Your task to perform on an android device: I'm going to meet my son in Berlin for important work with my wife and I decided to go there by flight, so search for the one way flight from Stuttgart to Berlin airport on January 1,2024 in the ixigo app.
Image 0: 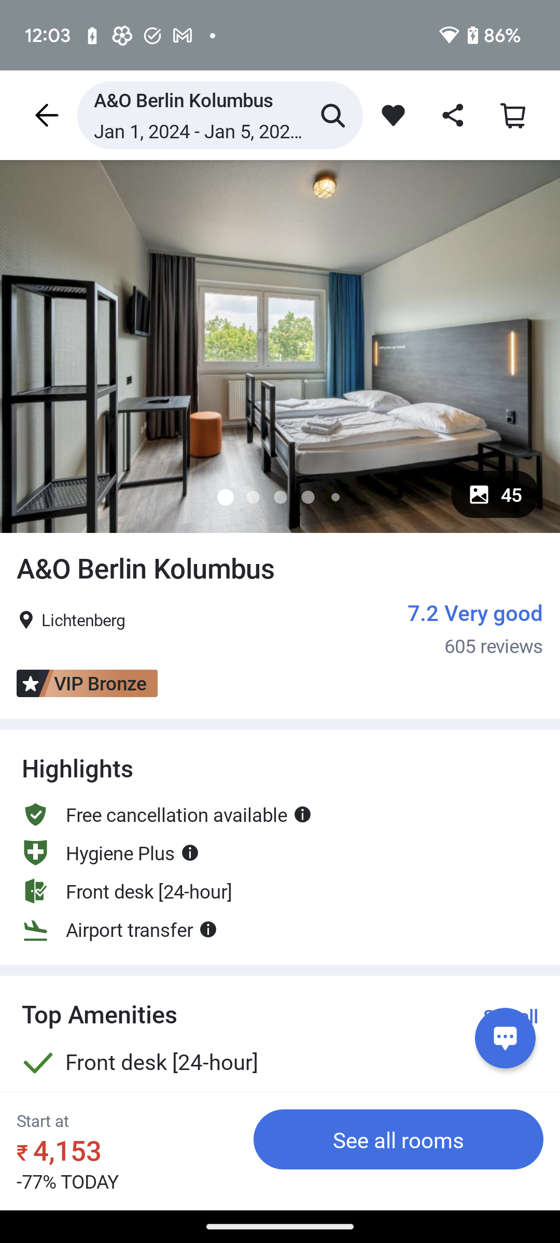
Open the ixigo app
Step 0: open app "ixigo"
Image 1: 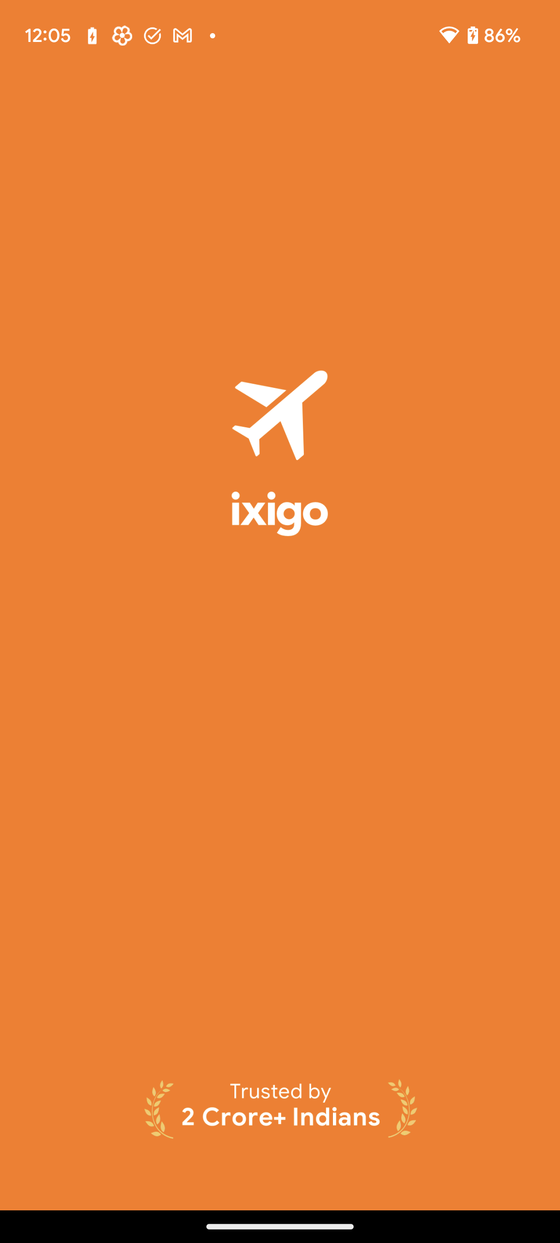
Open the ixigo app
Step 1: wait
Image 2: 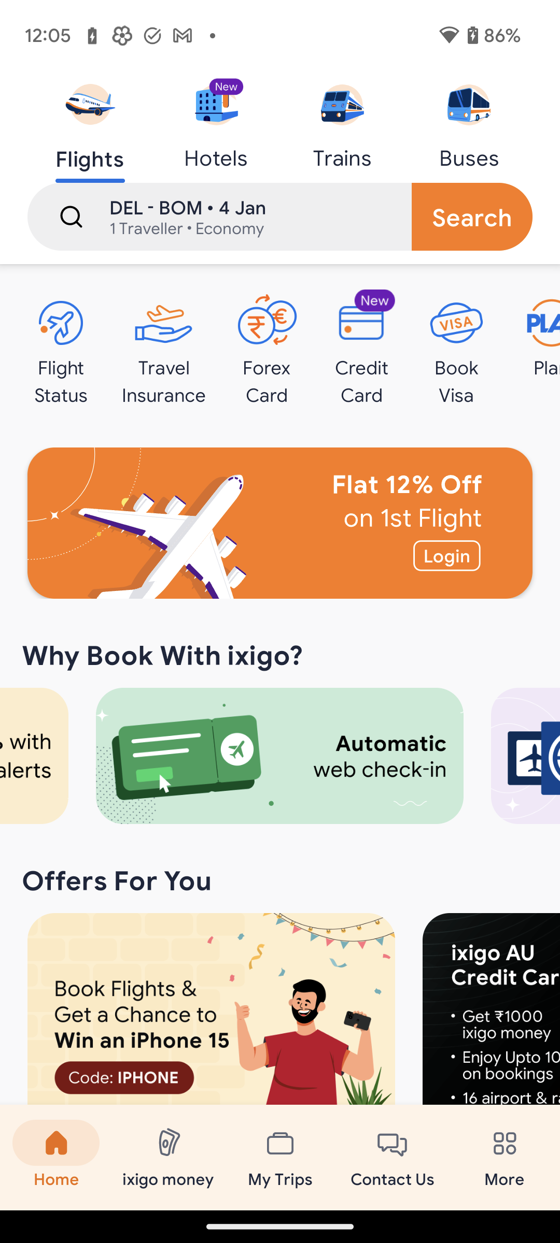
Click on the search bar to search for the flights.
Step 2: click (187, 207)
Image 3: 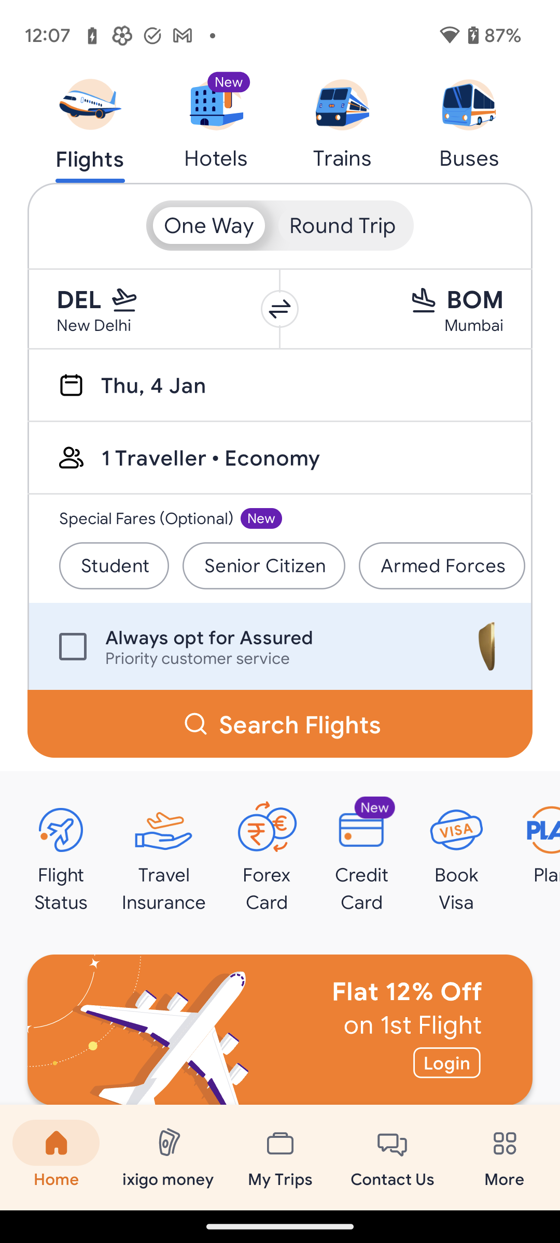
Click on the first input box to enter the departure location.
Step 3: click (144, 309)
Image 4: 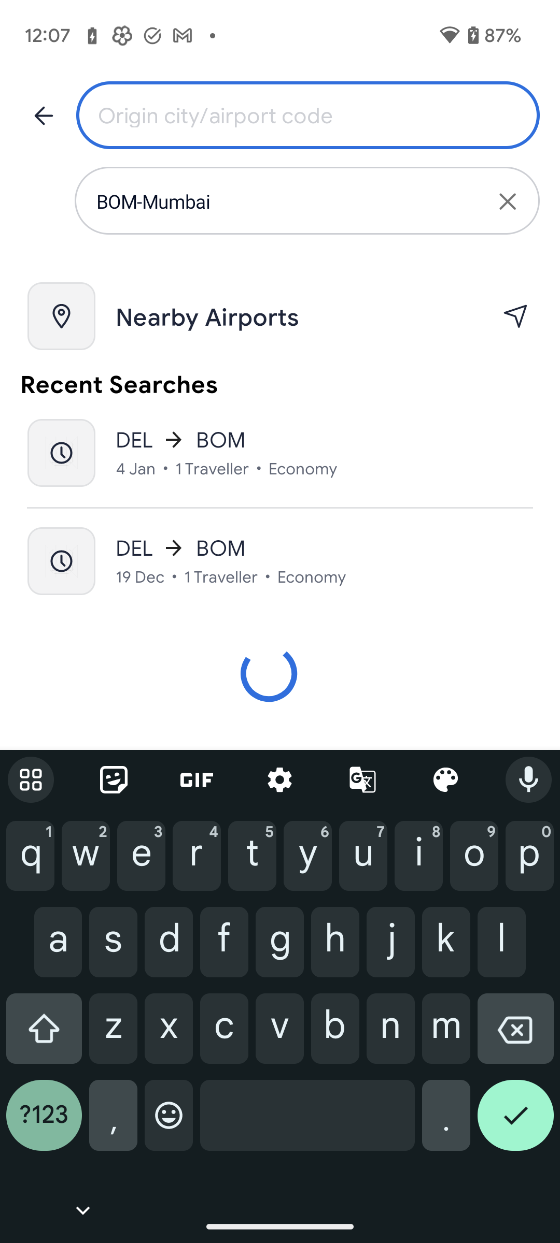
Type Stuttgart in the search location bar to enter the departure location.
Step 4: type "Stuttgart"
Image 6: 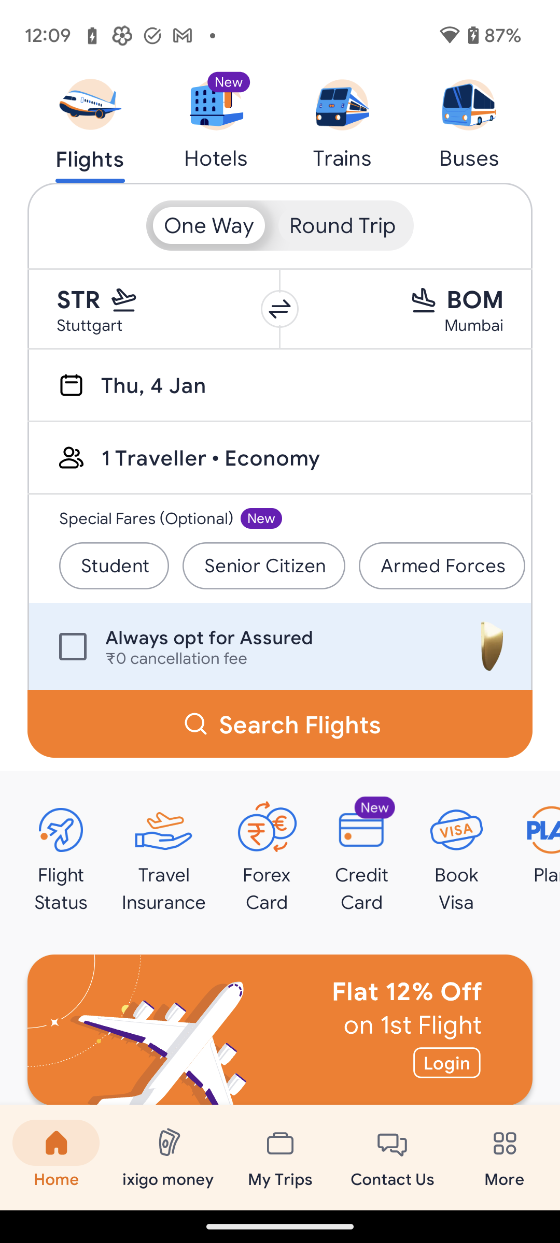
Click on the second input box to enter the destination location.
Step 6: click (474, 299)
Image 7: 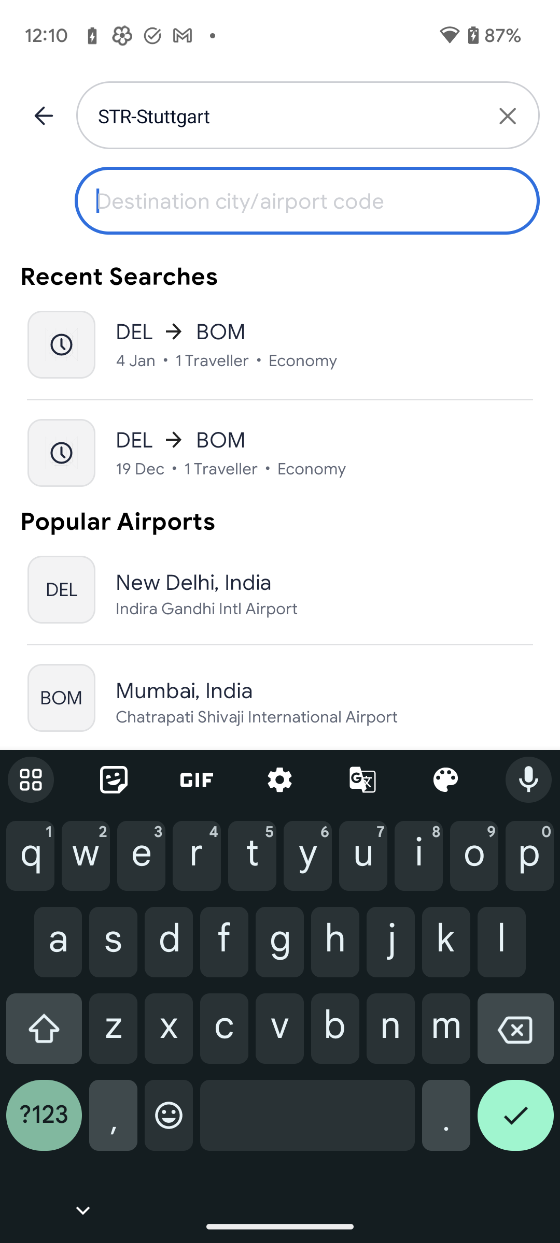
Type Berlin in the destination location bar to enter the destination location.
Step 7: type "Berlin"
Image 8: 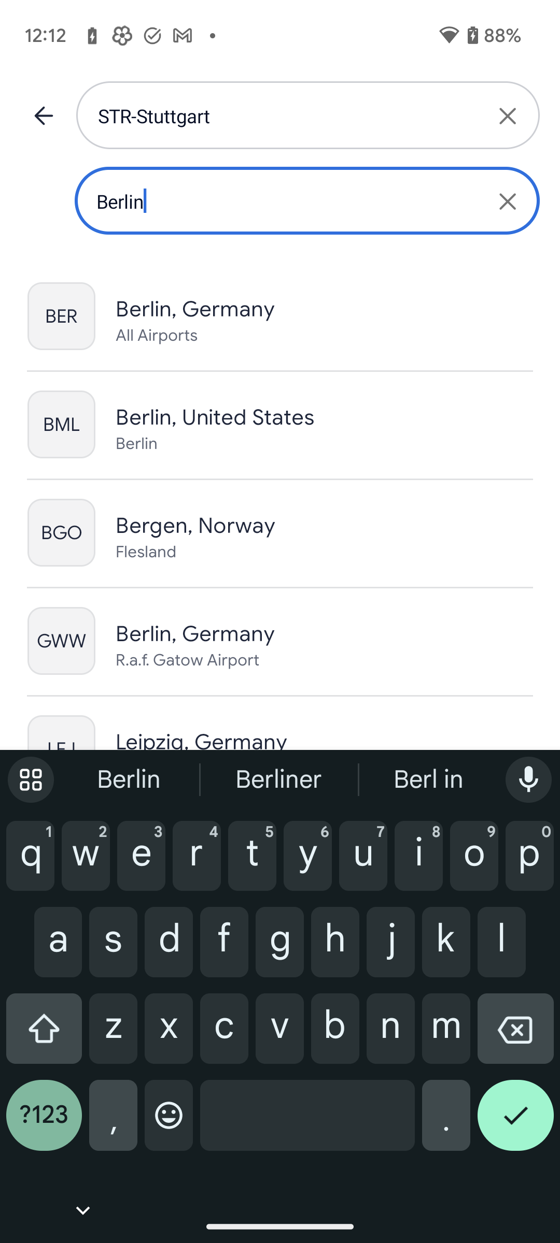
Click on Berlin, Germany to select the departure location.
Step 8: click (195, 309)
Image 9: 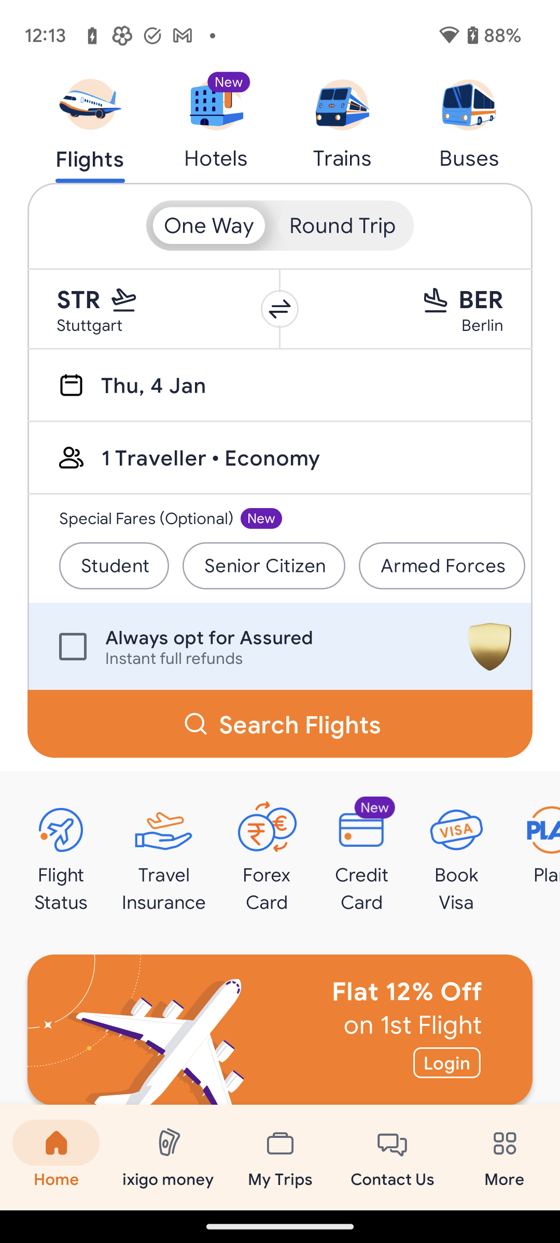
Click on the Date section to select the departure date
Step 9: click (302, 385)
Image 10: 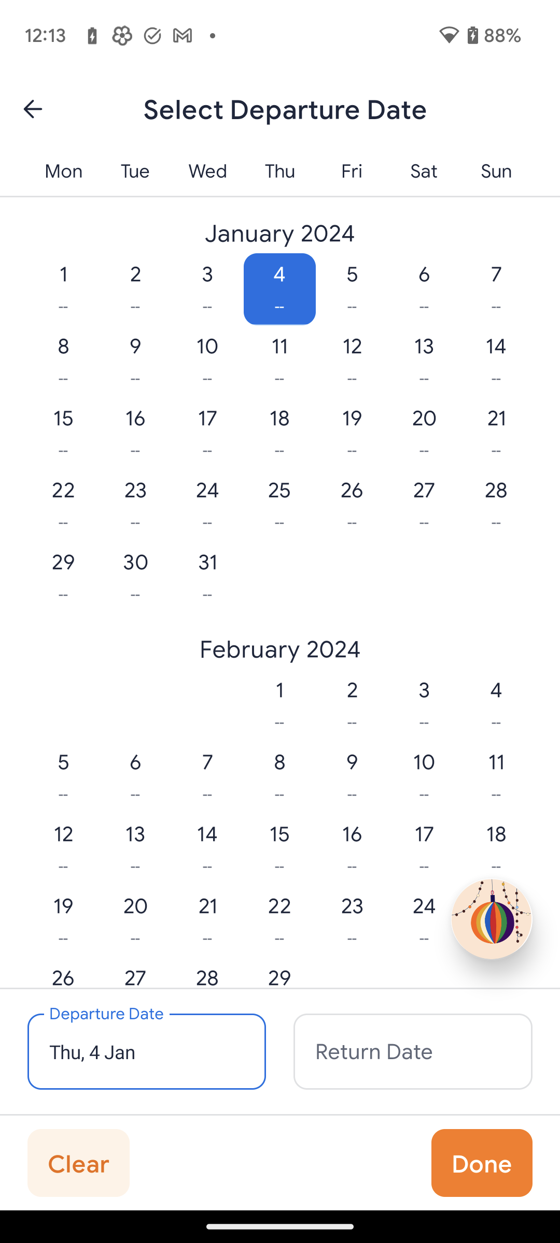
Click on January 1 to select the departure date
Step 10: click (63, 273)
Image 11: 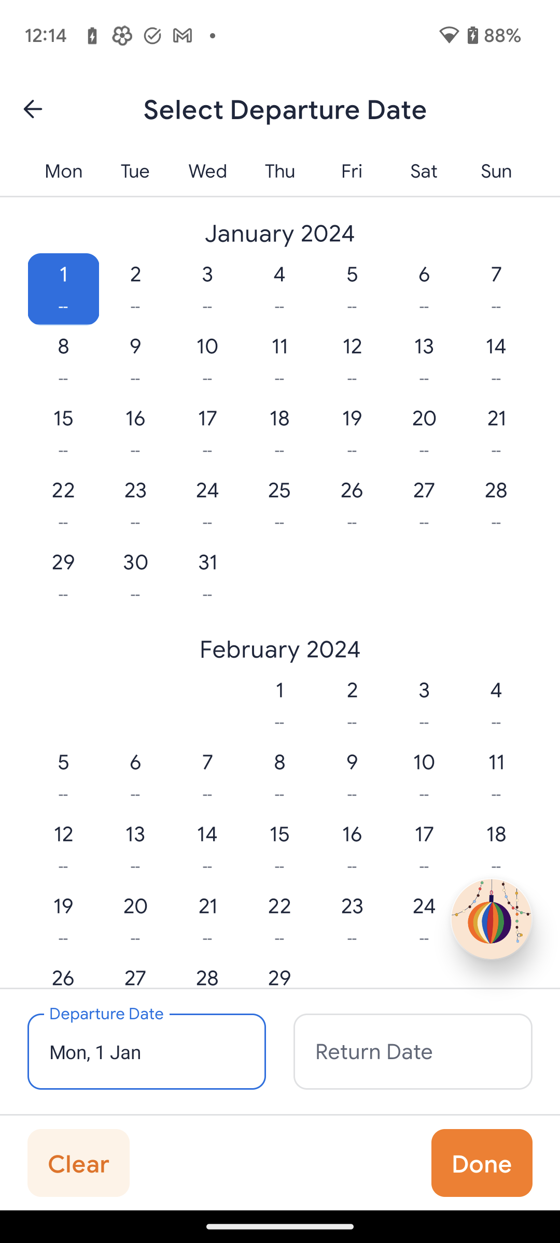
Click on the Done button to confirm the departure location
Step 11: click (482, 1163)
Image 12: 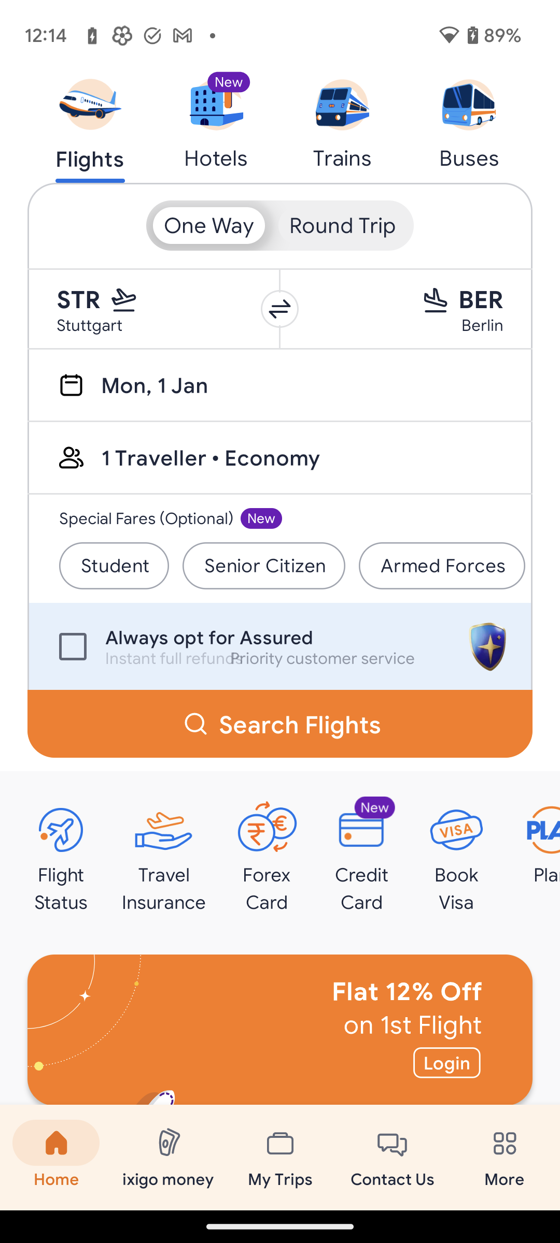
Click on the Traveller option to select the number of travelers.
Step 12: click (211, 457)
Image 13: 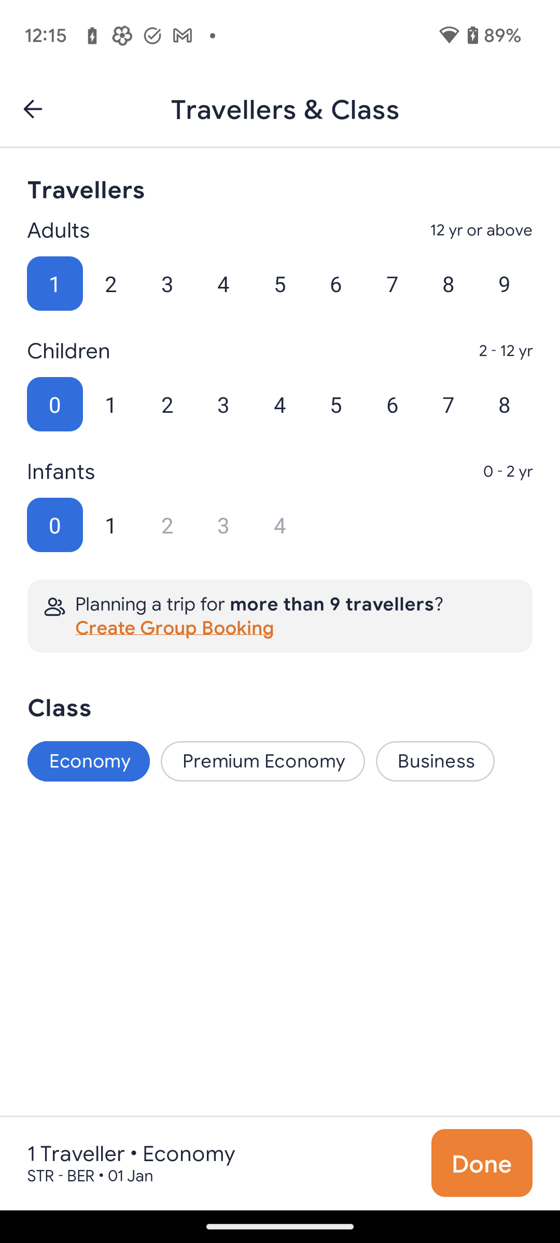
Click on the 2 in the Adults section to select the number of travelers.
Step 13: click (111, 283)
Image 14: 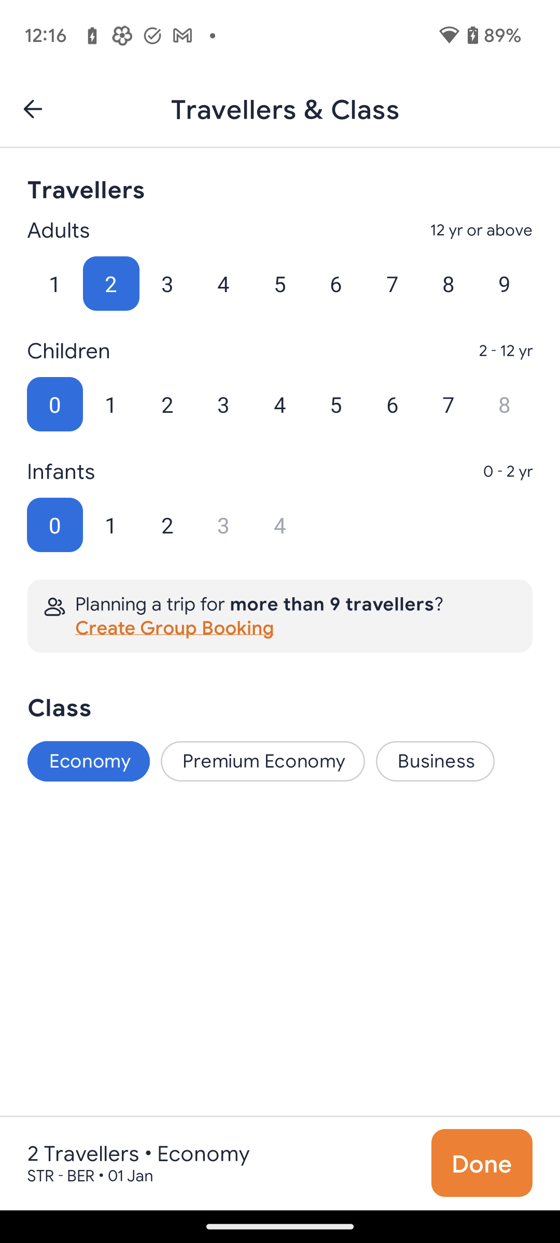
Click on the Done button to confirm the number of passengers
Step 14: click (482, 1163)
Image 15: 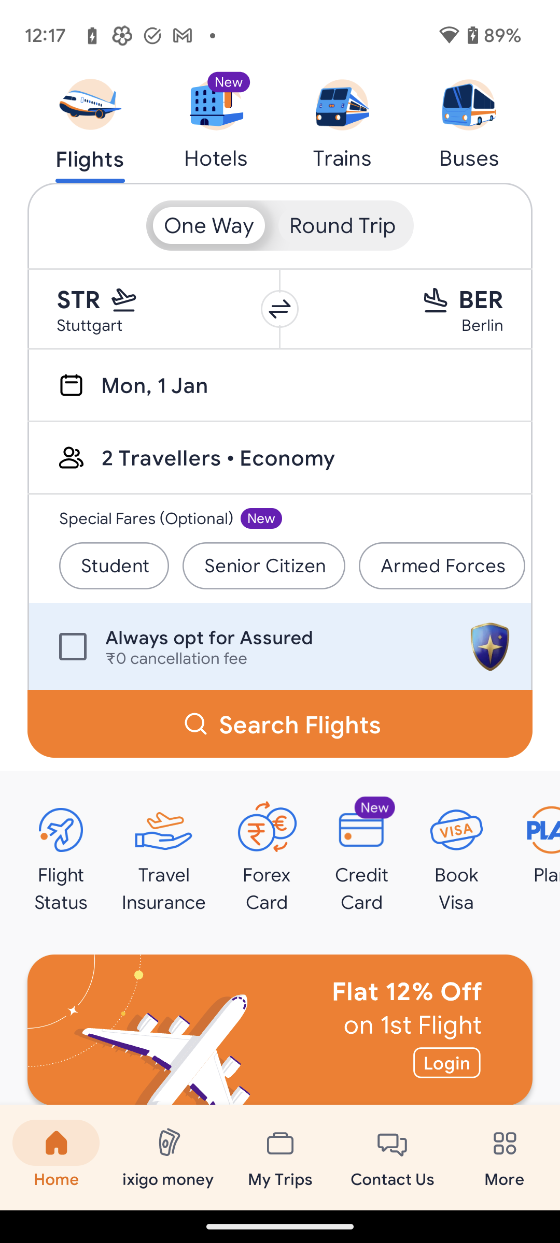
Click on the Search Flights option to search for the flights.
Step 15: click (300, 724)
Image 16: 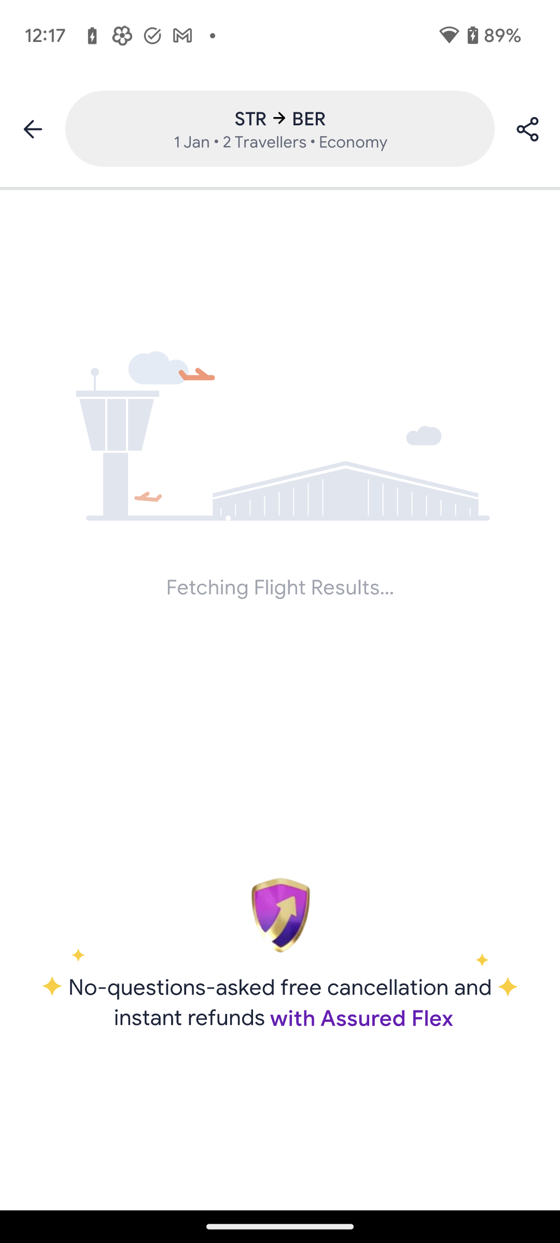
Click on the Search Flights option to search for the flights.
Step 16: wait